Your task to perform on an android device: I would like to add the brand new phone 15 pro max to my cart for a future purchase.
Image 0: 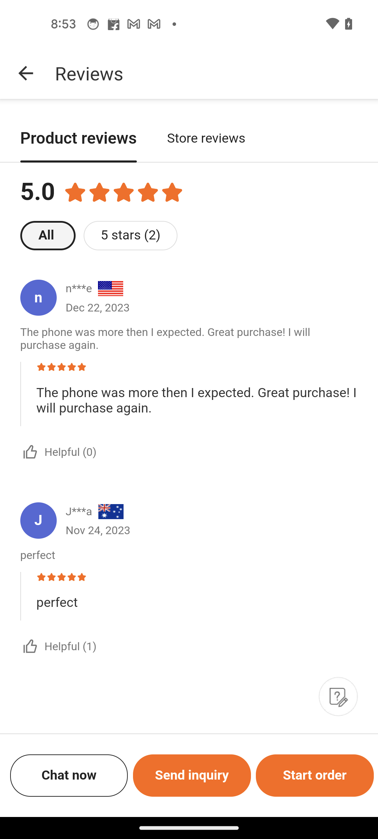
Go back to the previous page
Step 0: press back button
Image 1: 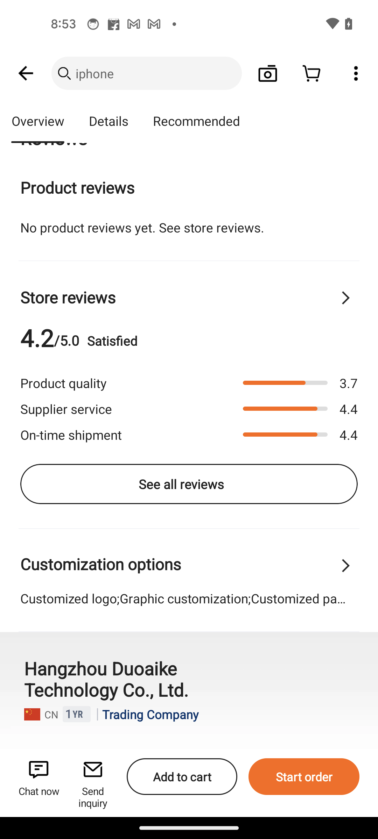
Tap on the add to cart button
Step 1: click (182, 776)
Image 2: 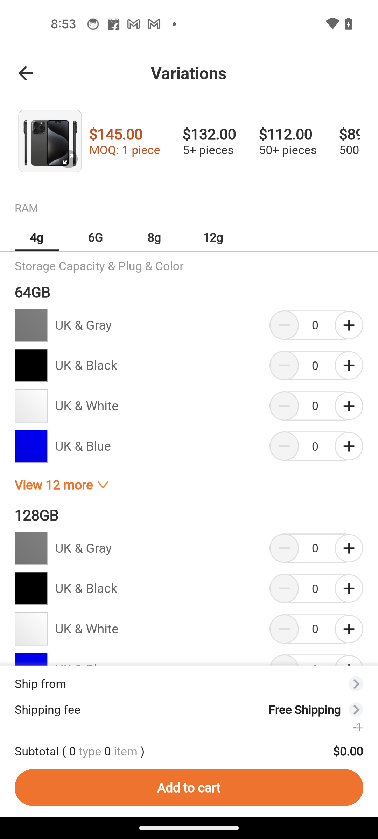
Tap again on the add to cart button
Step 2: click (189, 408)
Image 3: 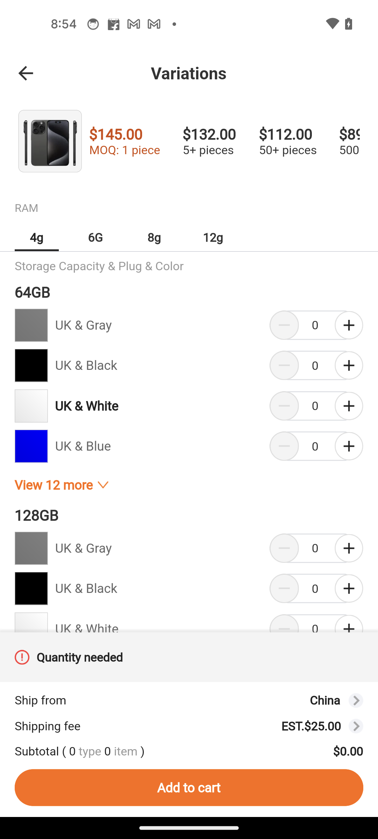
Tap again on the add to cart button
Step 3: wait